Your task to perform on an android device: In the Fitpro app, see insights your all activity you in the app
Image 0: 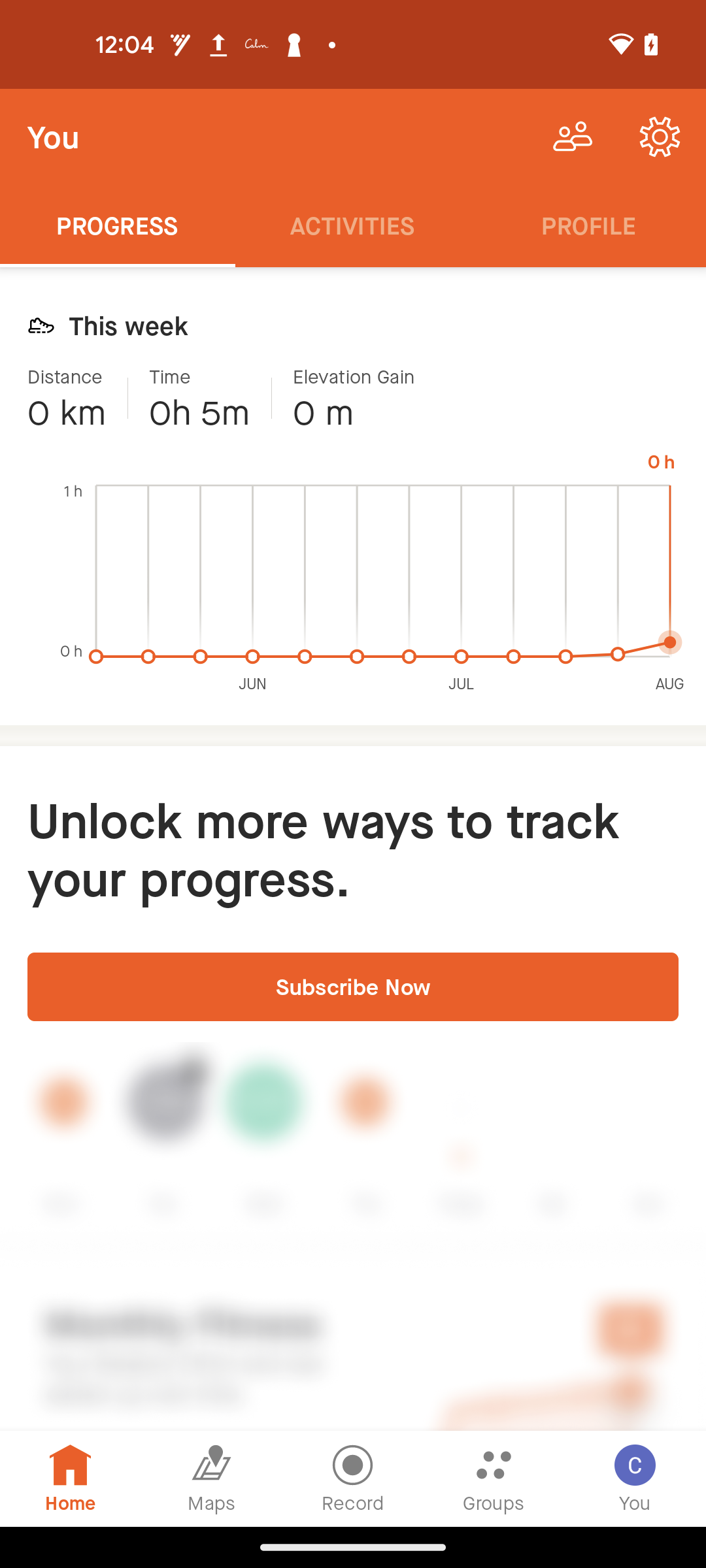
Open the Fitpro app
Step 0: open app "FitPro"
Image 2: 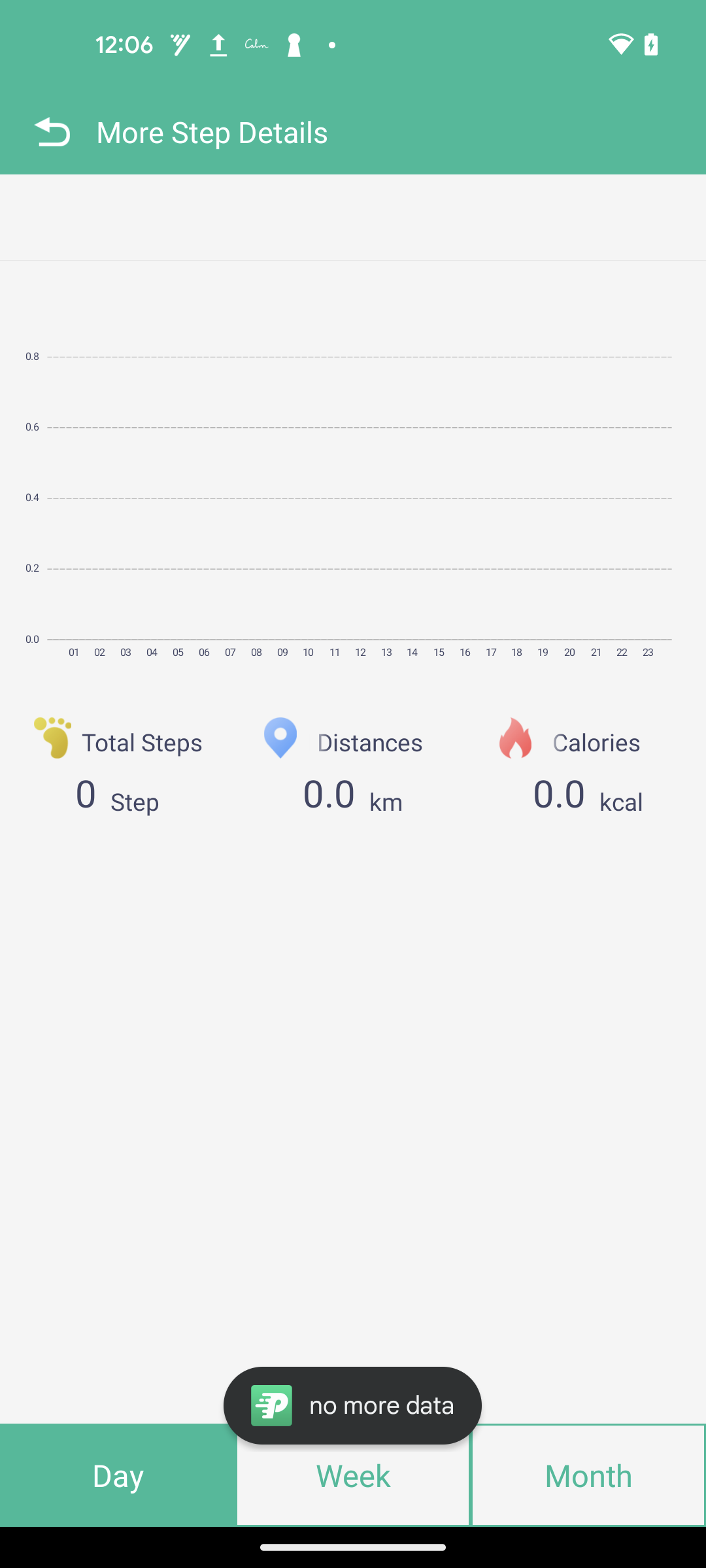
Click on the Month tab at the bottom right corner of the screen
Step 2: click (588, 1475)